Your task to perform on an android device: I am not being notified with the latest mails , Turn on the Gmail Notifications in the Gmail app
Image 0: 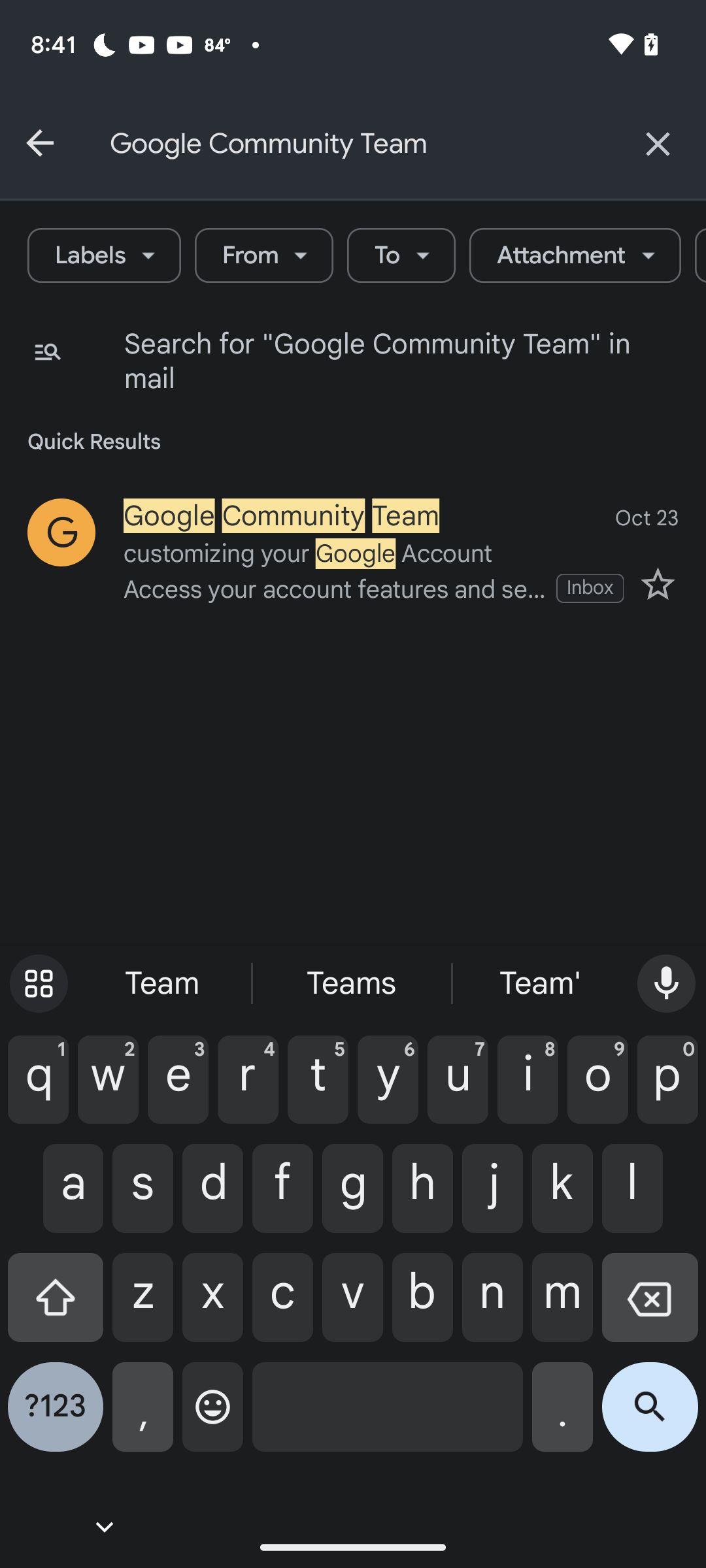
Go to the previous screen
Step 0: press back button
Image 1: 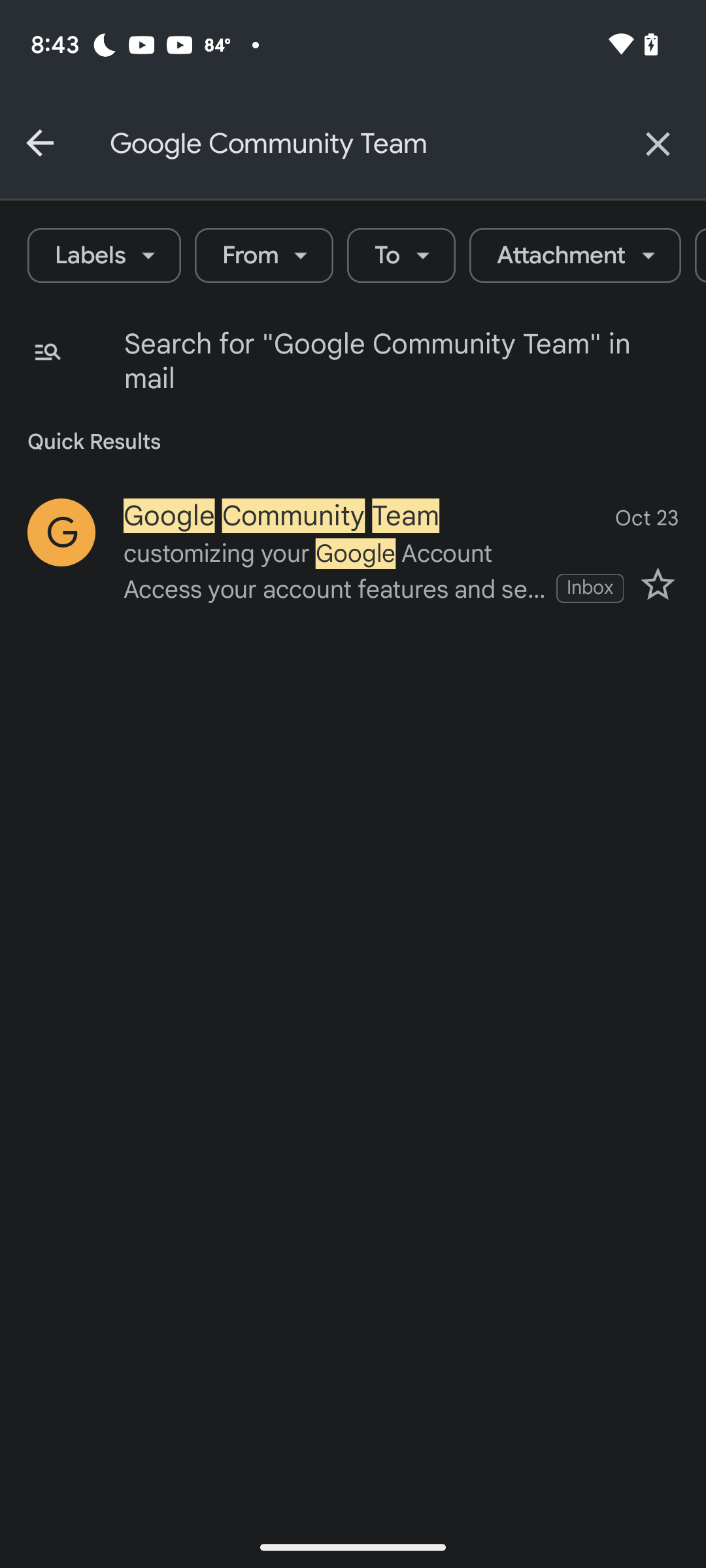
Go to the previous screen
Step 1: press back button
Image 2: 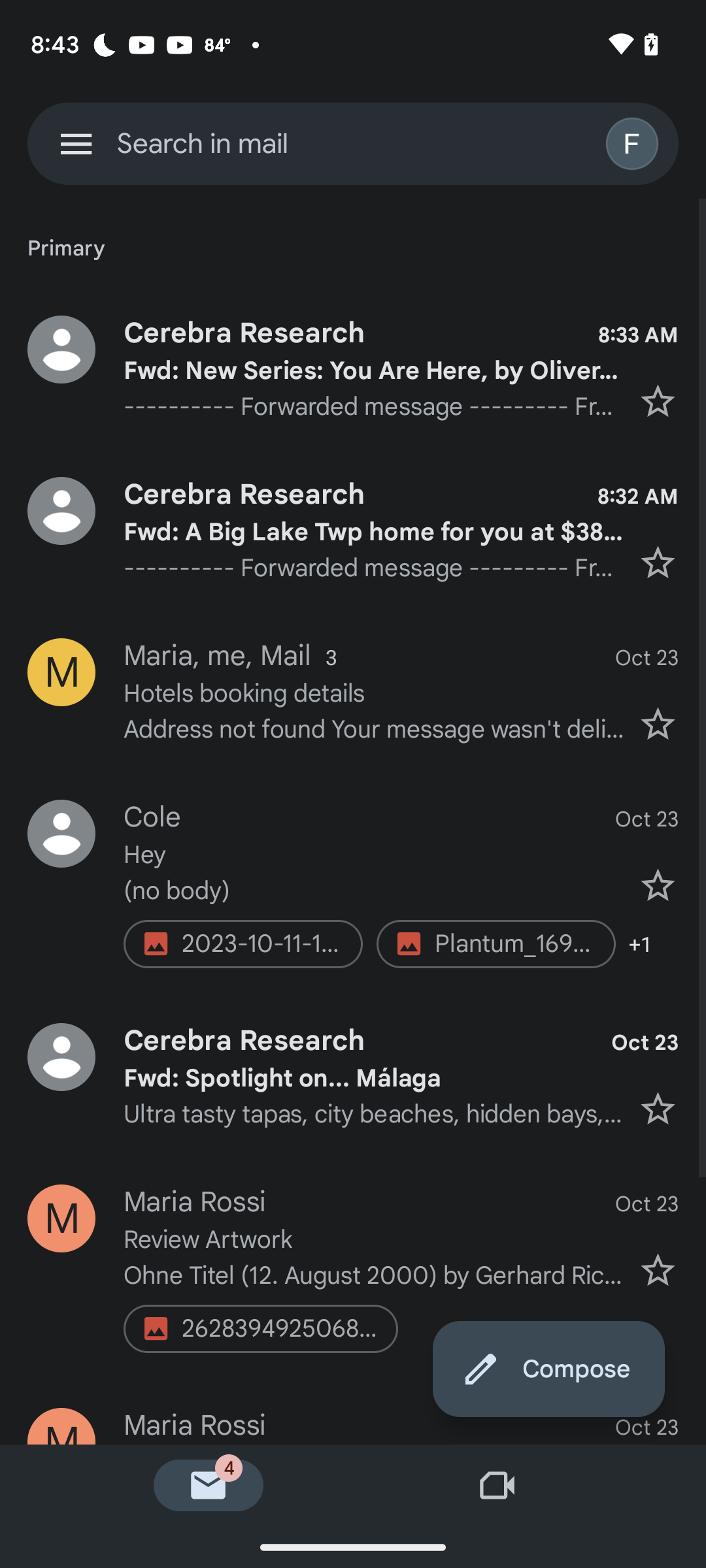
Click on the menu icon at top left of the screen
Step 2: click (76, 143)
Image 3: 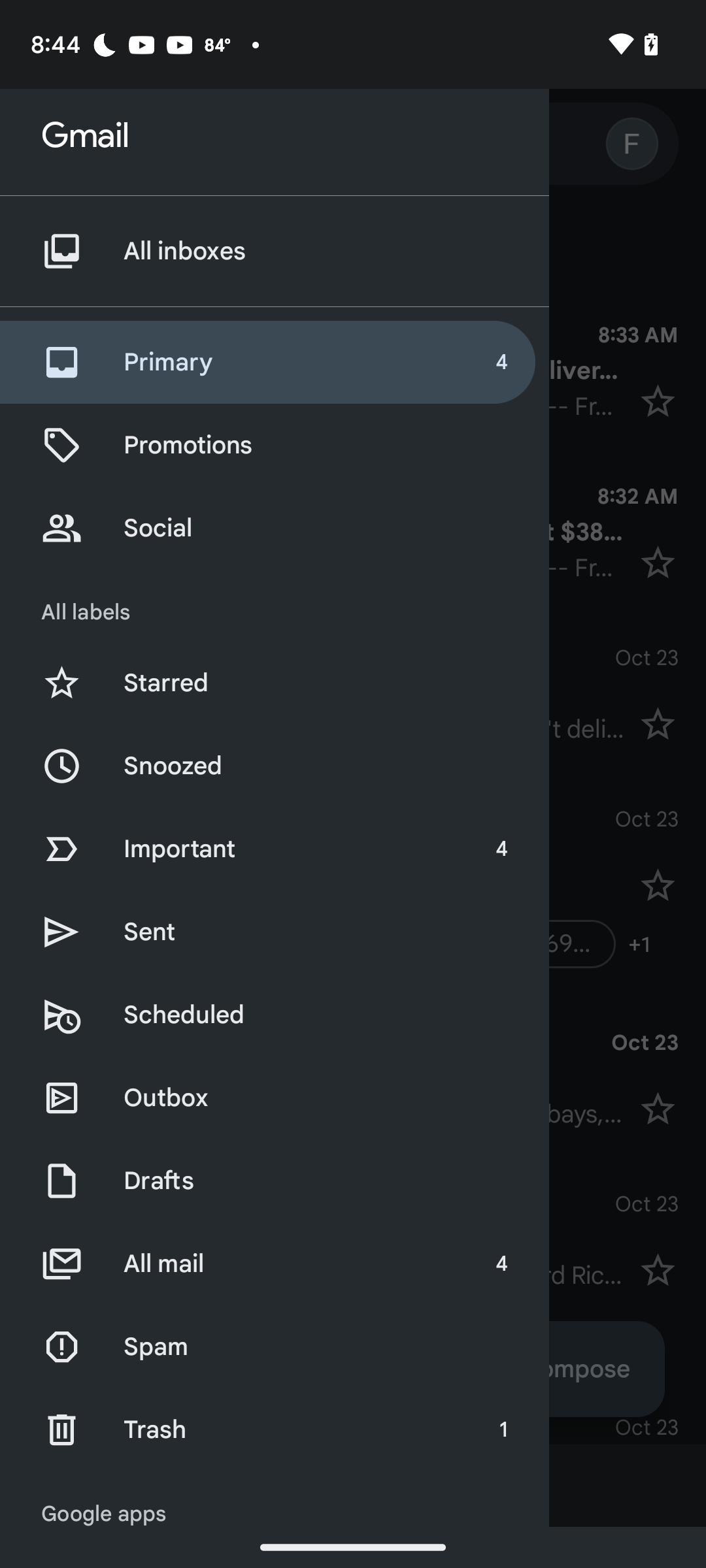
Swipe up to view settings option
Step 3: scroll down
Image 4: 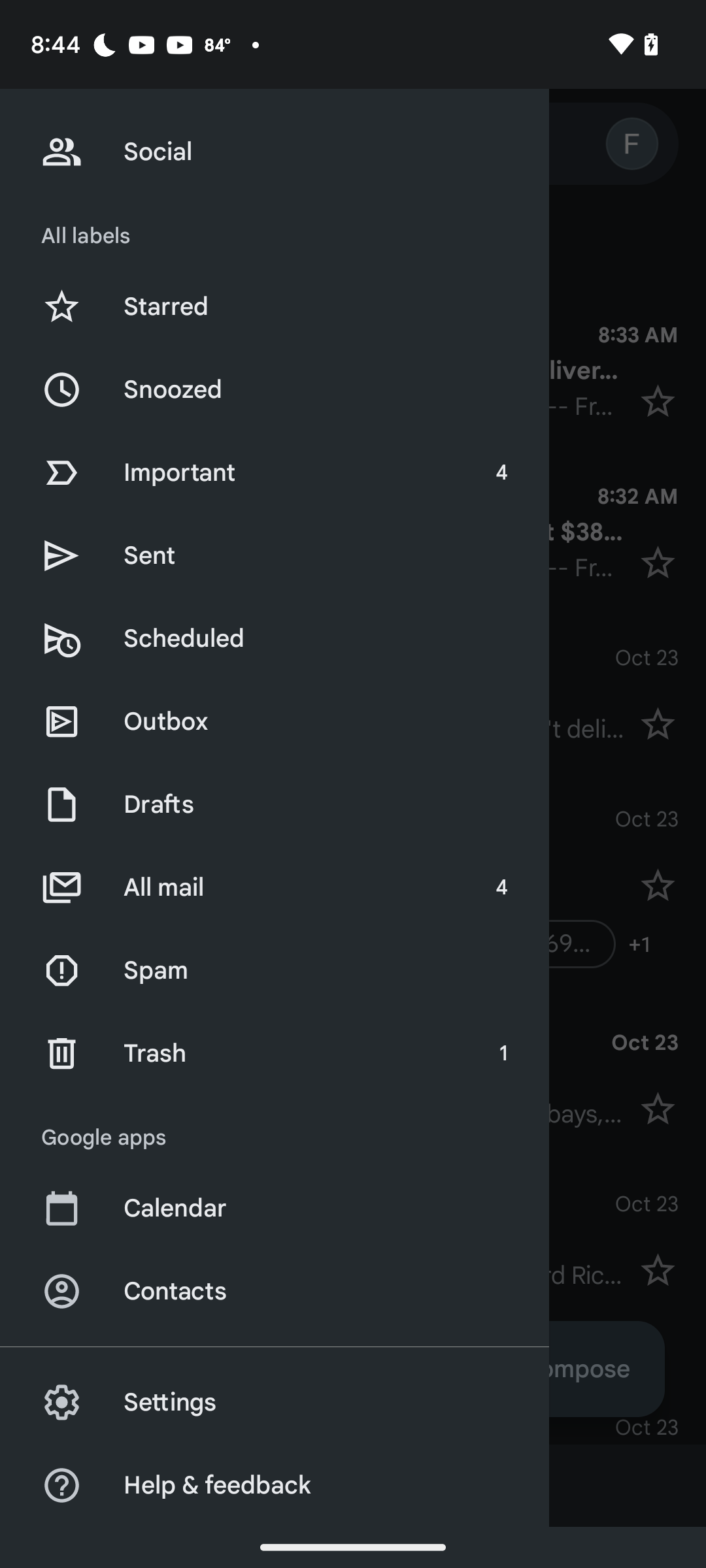
Click on the settings option
Step 4: click (329, 1402)
Image 6: 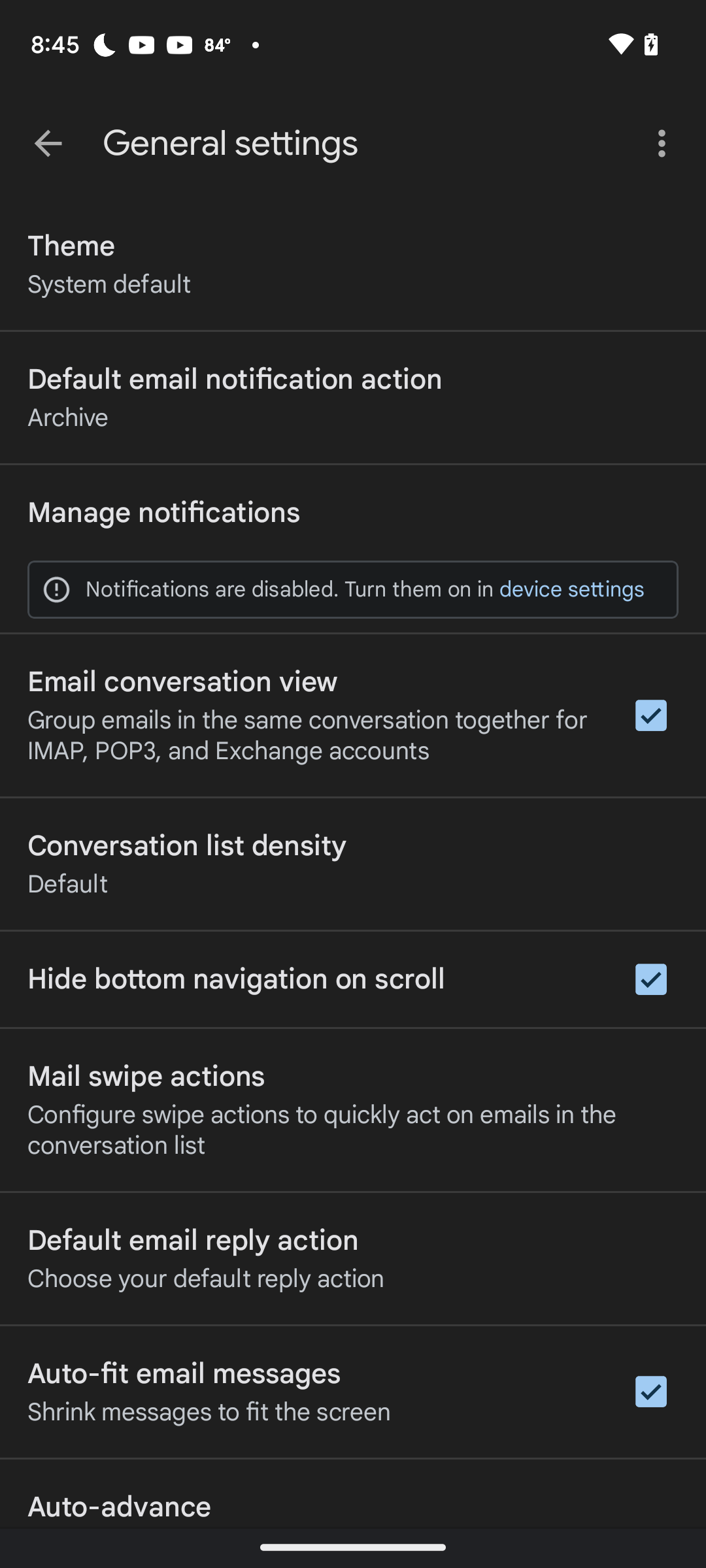
Click on manage notifications option
Step 6: click (353, 512)
Image 7: 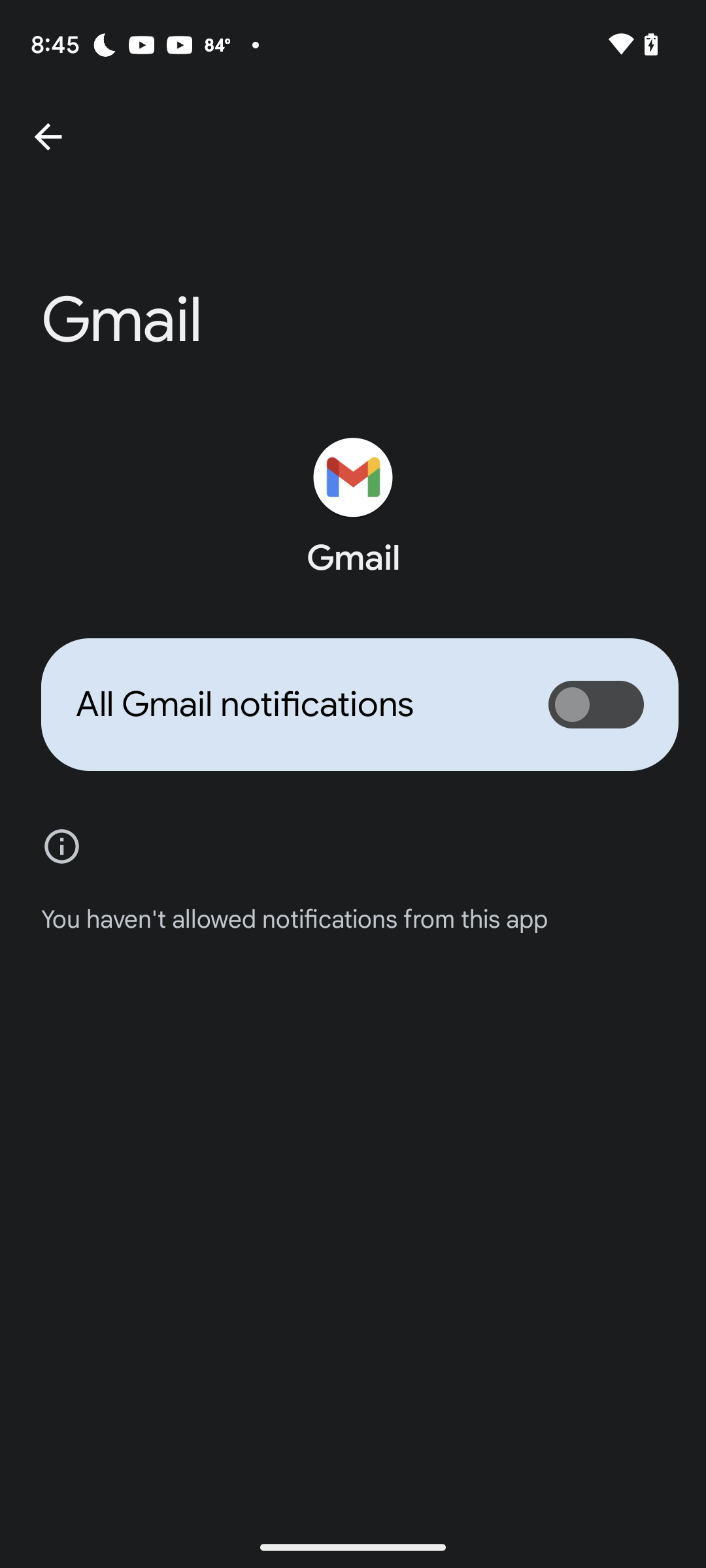
Enable All Gmail Notifications
Step 7: click (596, 704)